Your task to perform on an android device: search for fastdeal Lamborghini toy car 
Image 0: 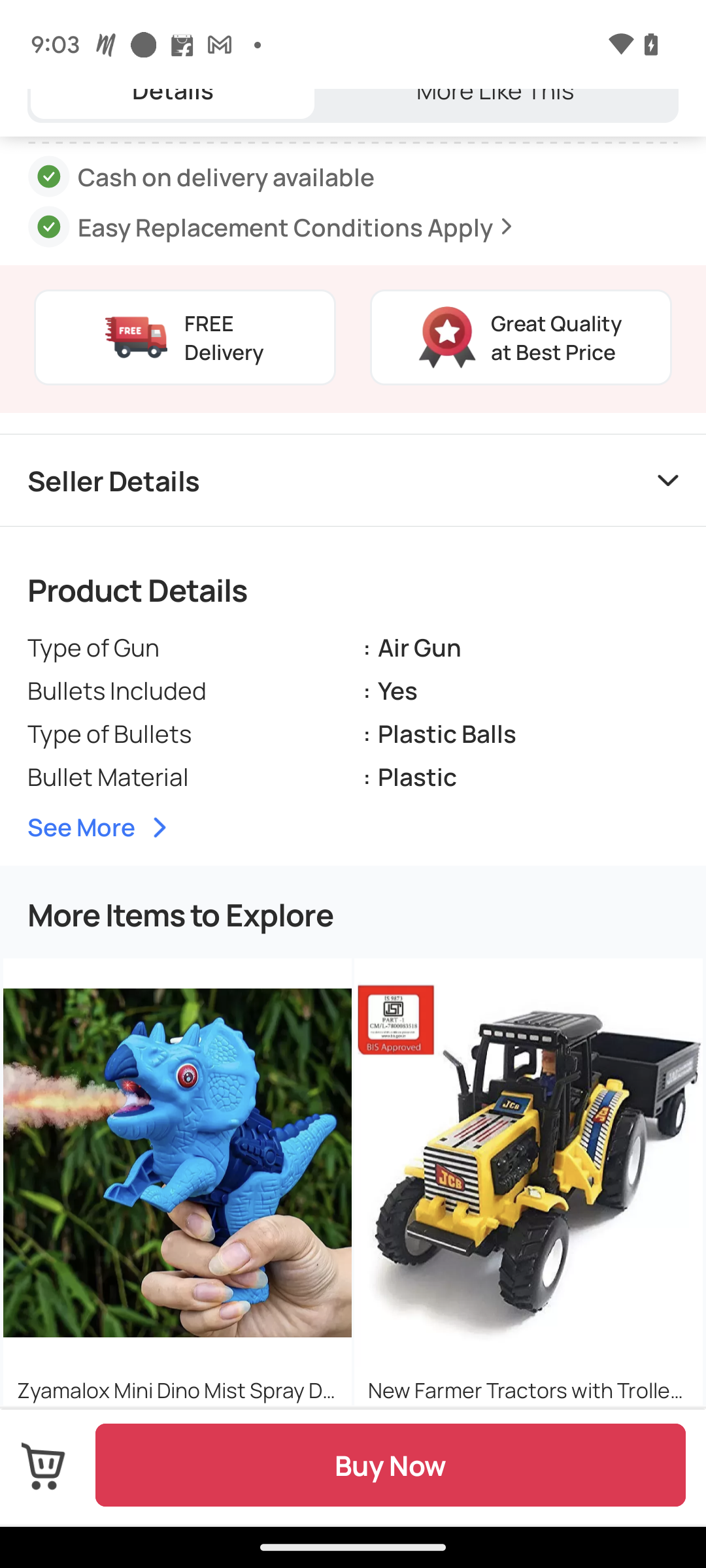
Swipe up for the search icon.
Step 0: scroll down
Image 1: 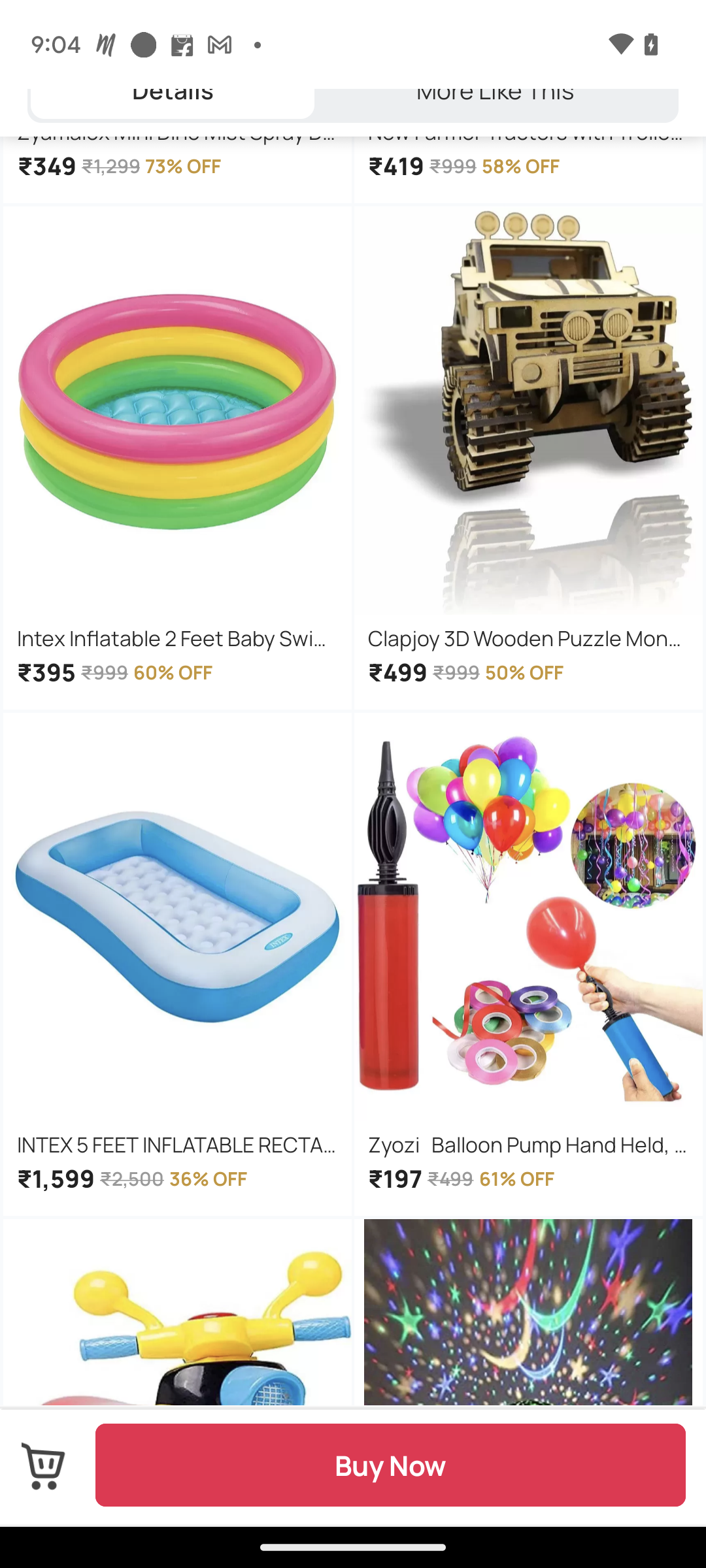
Swipe up for the search icon.
Step 1: scroll down
Image 2: 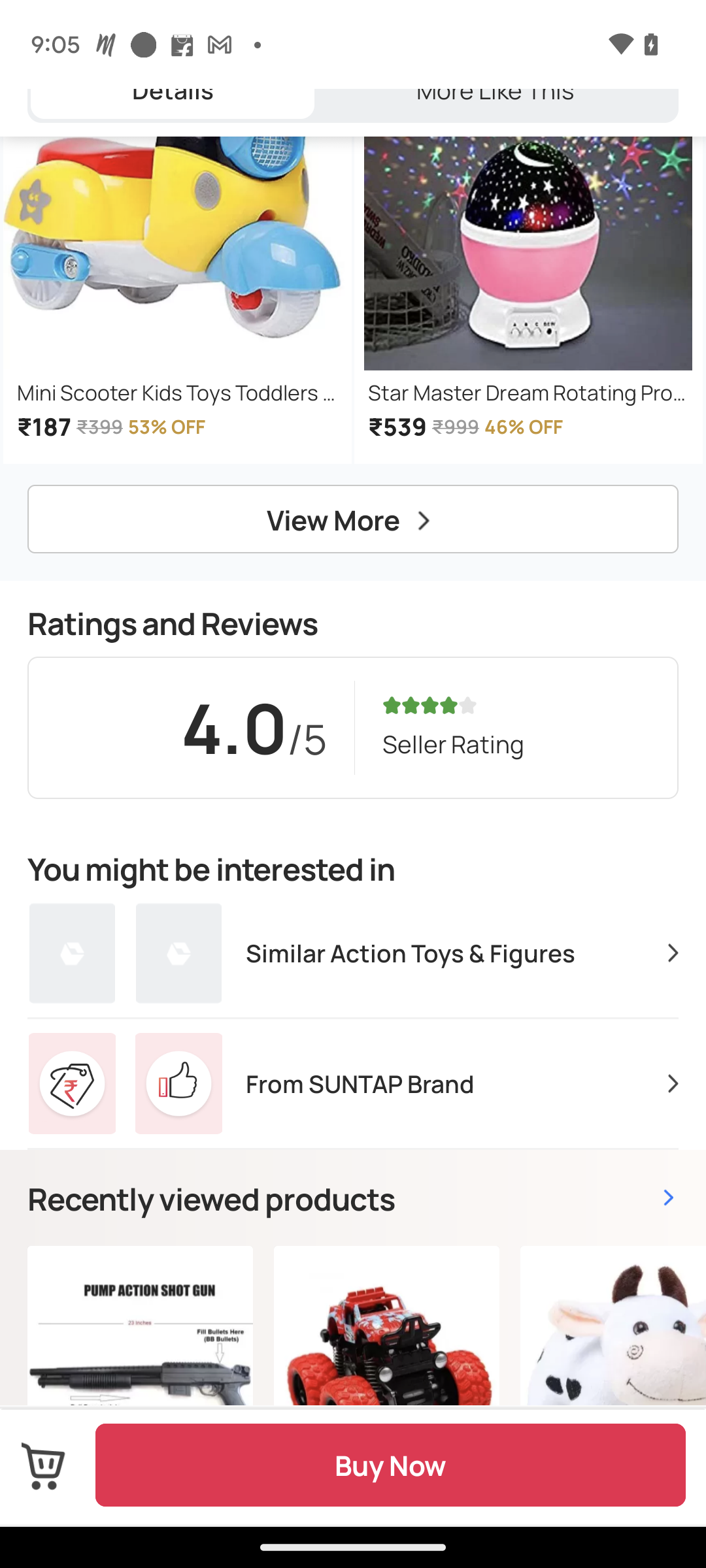
Swipe up for the search icon.
Step 2: scroll up
Image 3: 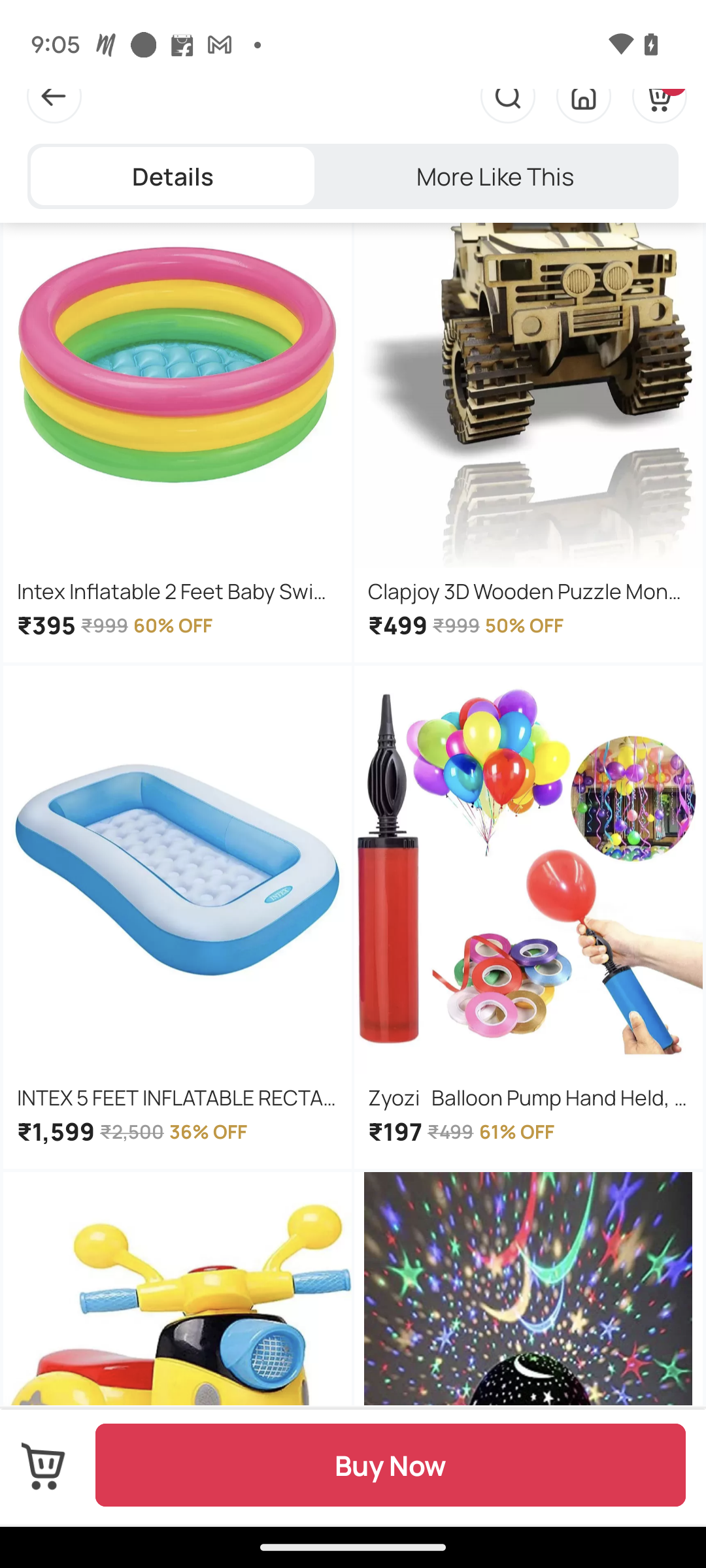
Click on the search icon presented at the third number from the top right.
Step 3: click (528, 93)
Image 4: 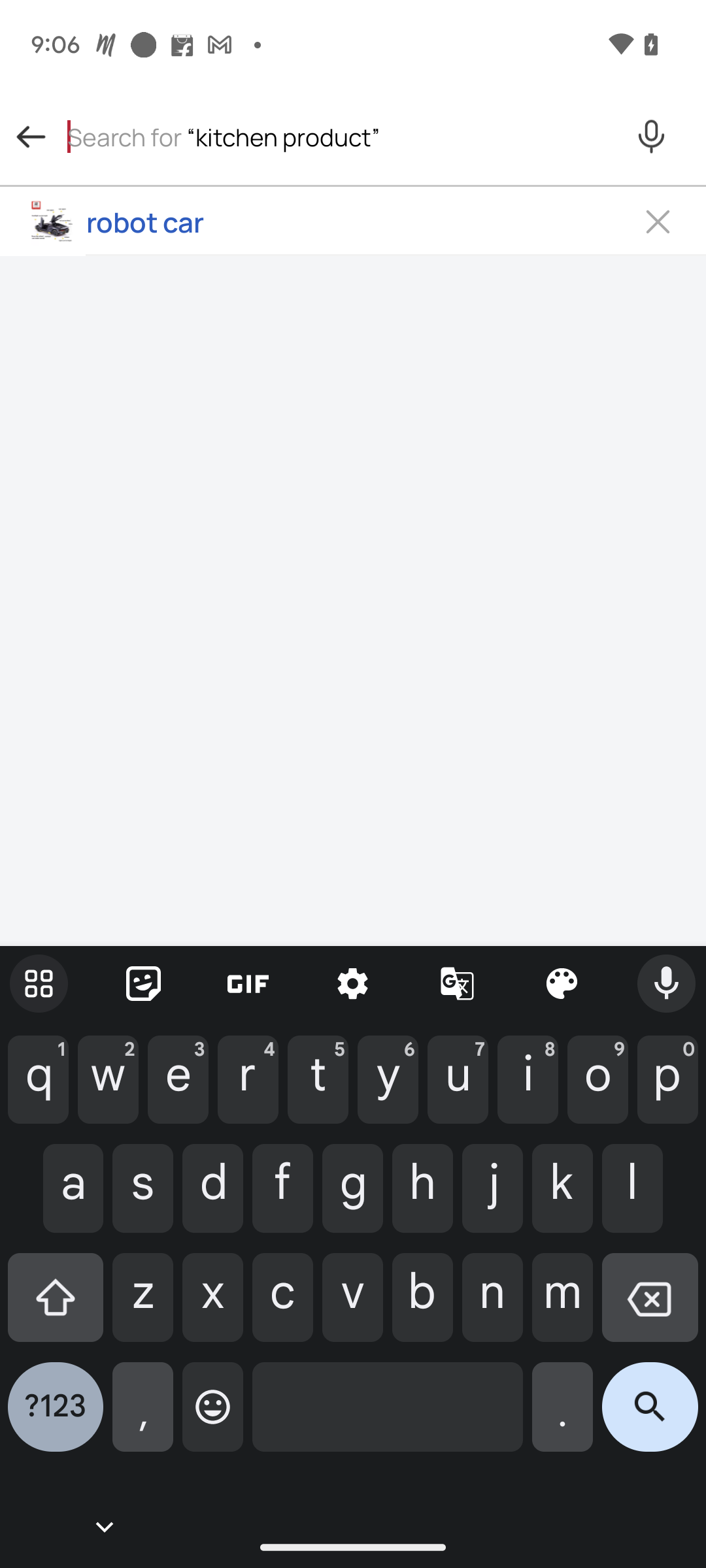
Type  fastdeal Lamborghini toy car in the search bar.
Step 4: type " fastdeal Lamborghini "
Image 5: 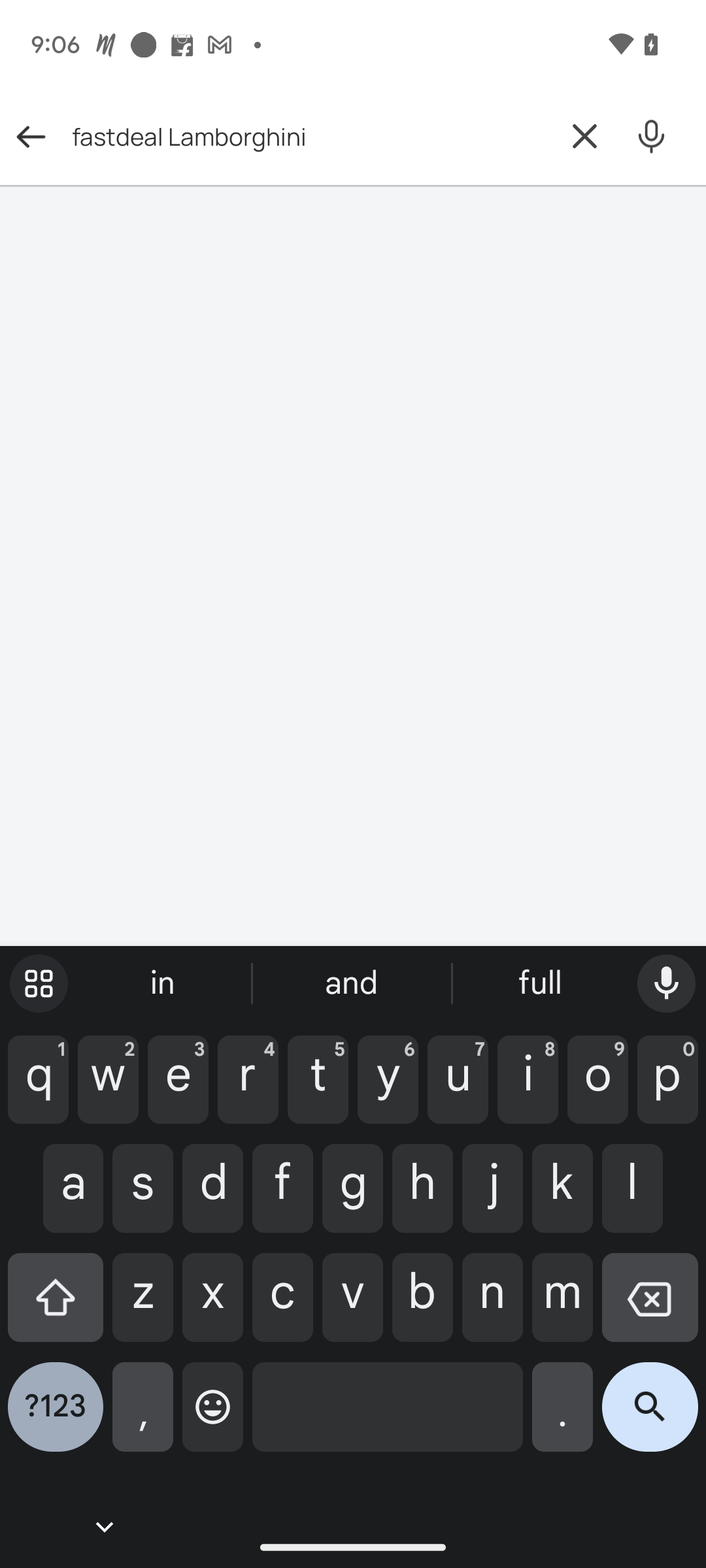
Type  fastdeal Lamborghini toy car in the search bar.
Step 5: type " fastdeal Lamborghini "
Image 6: 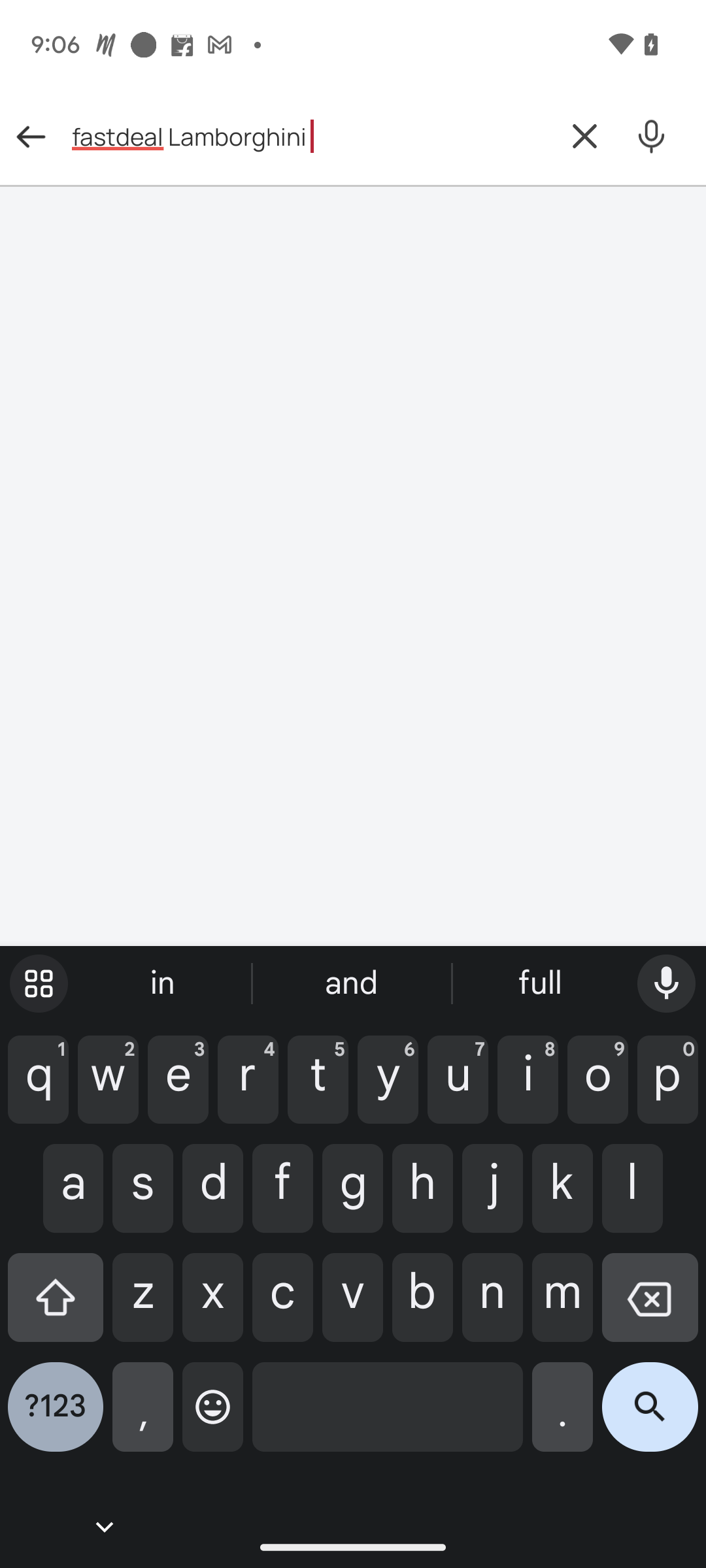
Click on the search icon presented on the bottom right of the keyboard.
Step 6: click (650, 1417)